Your task to perform on an android device: I am going to travel to Berlin next week for some official work. Look for the weather conditions in Berlin in the Accuweather app.
Image 0: 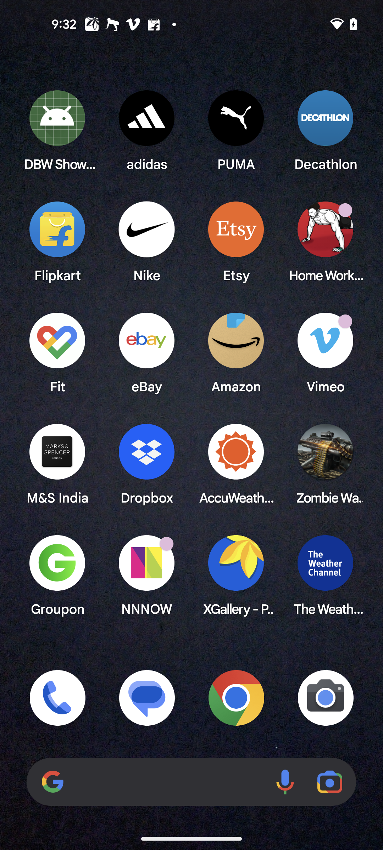
Open the Accuweather app
Step 0: open app "AccuWeather"
Image 1: 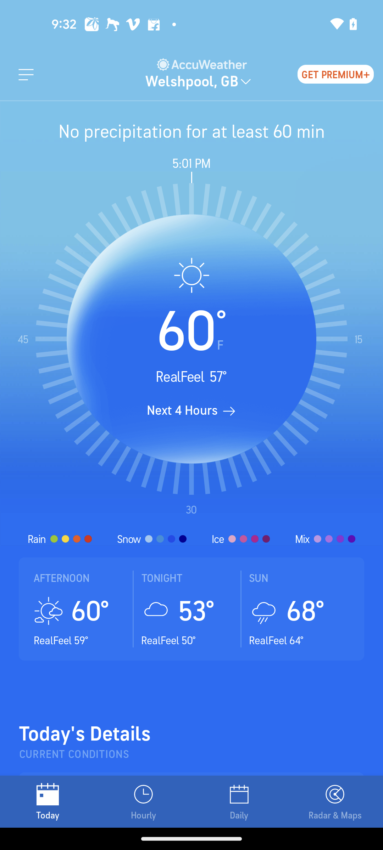
Click on the drop down button of the location at the top of the screen
Step 1: click (192, 81)
Image 2: 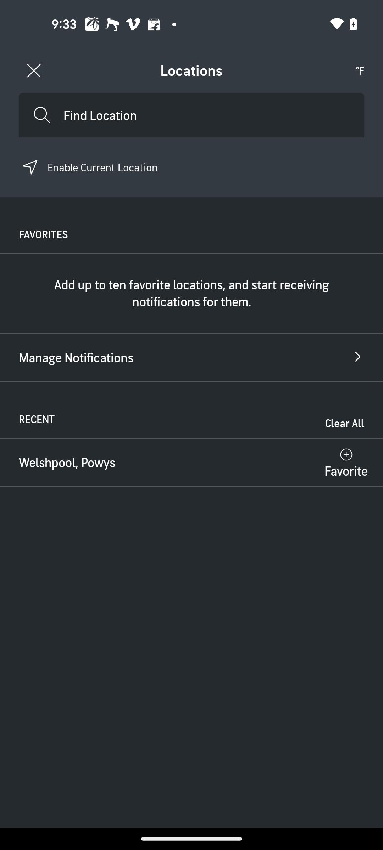
Go to the location search bar
Step 2: click (100, 115)
Image 3: 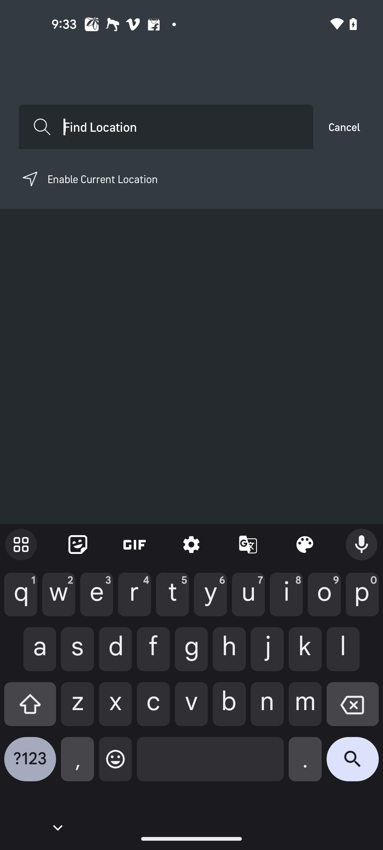
Type Berlin in the search bar
Step 3: type "Berlin"
Image 5: 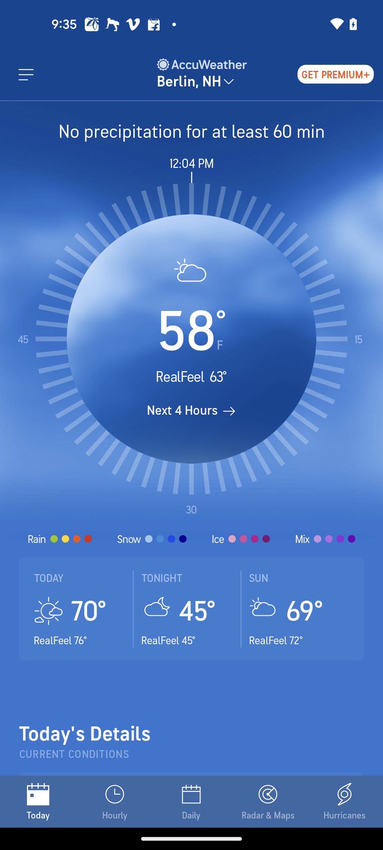
Scroll up for more details
Step 5: scroll down
Image 6: 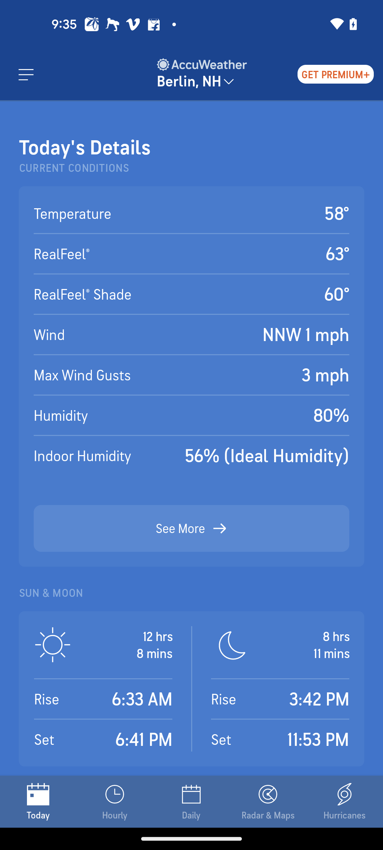
Scroll up for more details
Step 6: scroll down
Image 7: 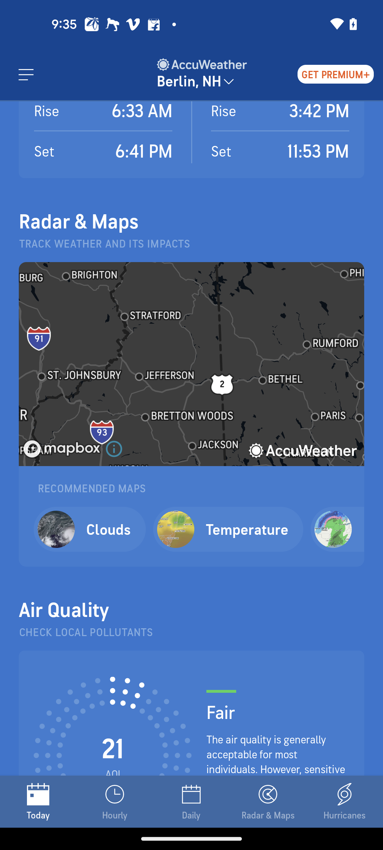
Scroll up for more details
Step 7: scroll down
Image 9: 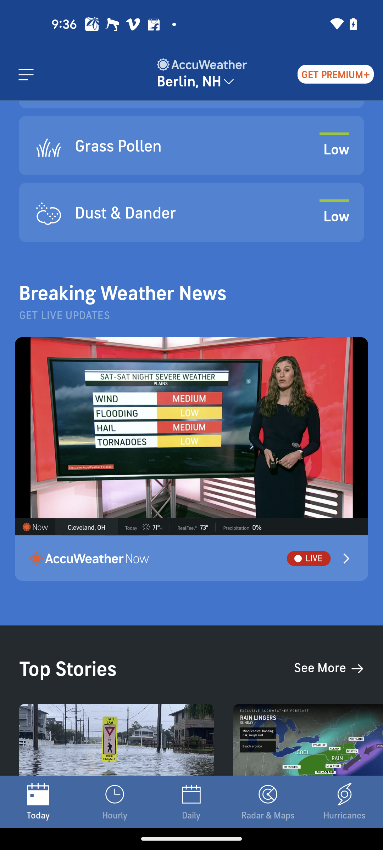
Scroll up for more details
Step 9: scroll down
Image 10: 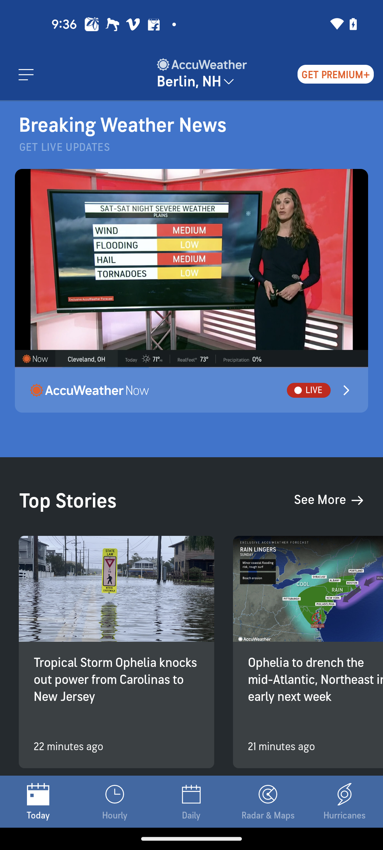
Scroll up for more details
Step 10: scroll down